Your task to perform on an android device: Mark learning reminder as completed
Image 0: 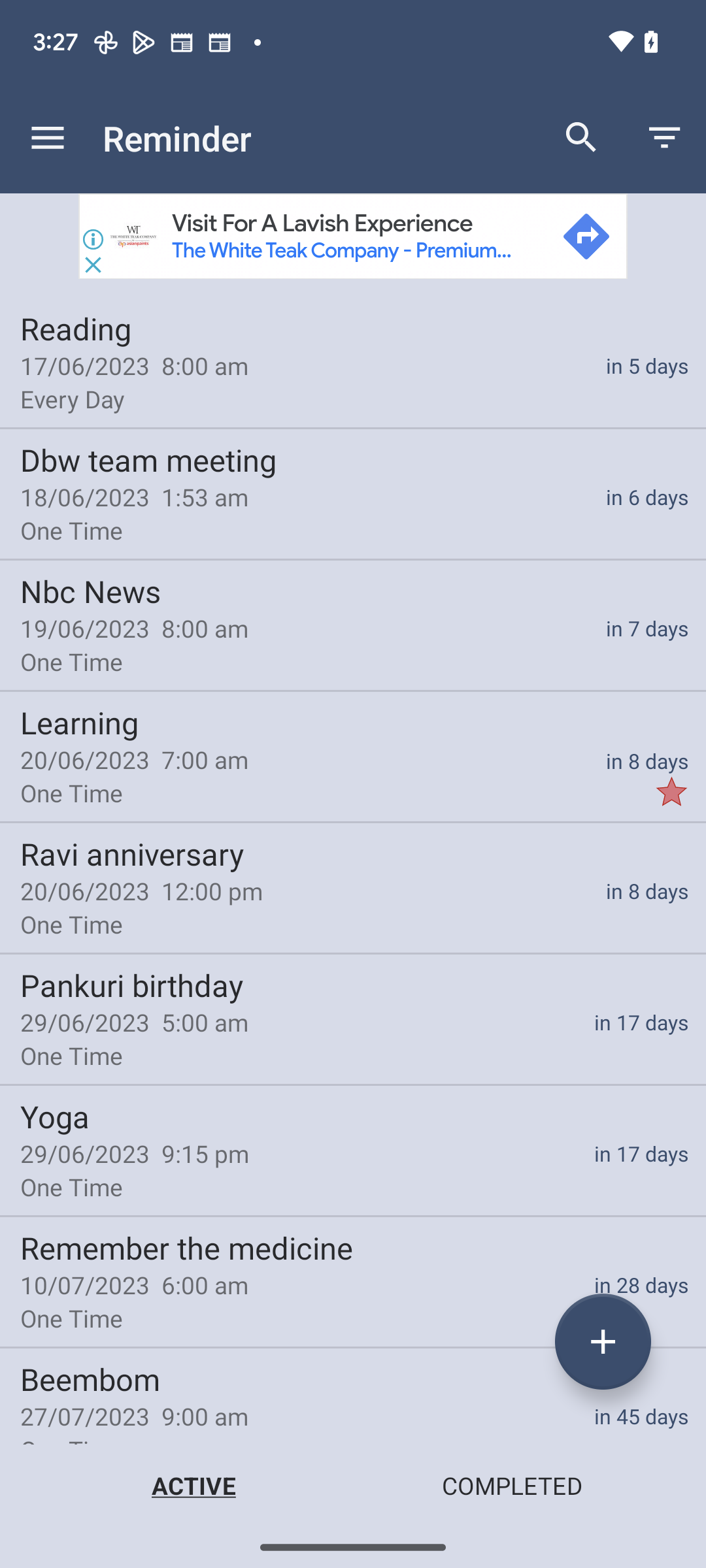
go to the learning reminder 
Step 0: click (353, 755)
Image 1: 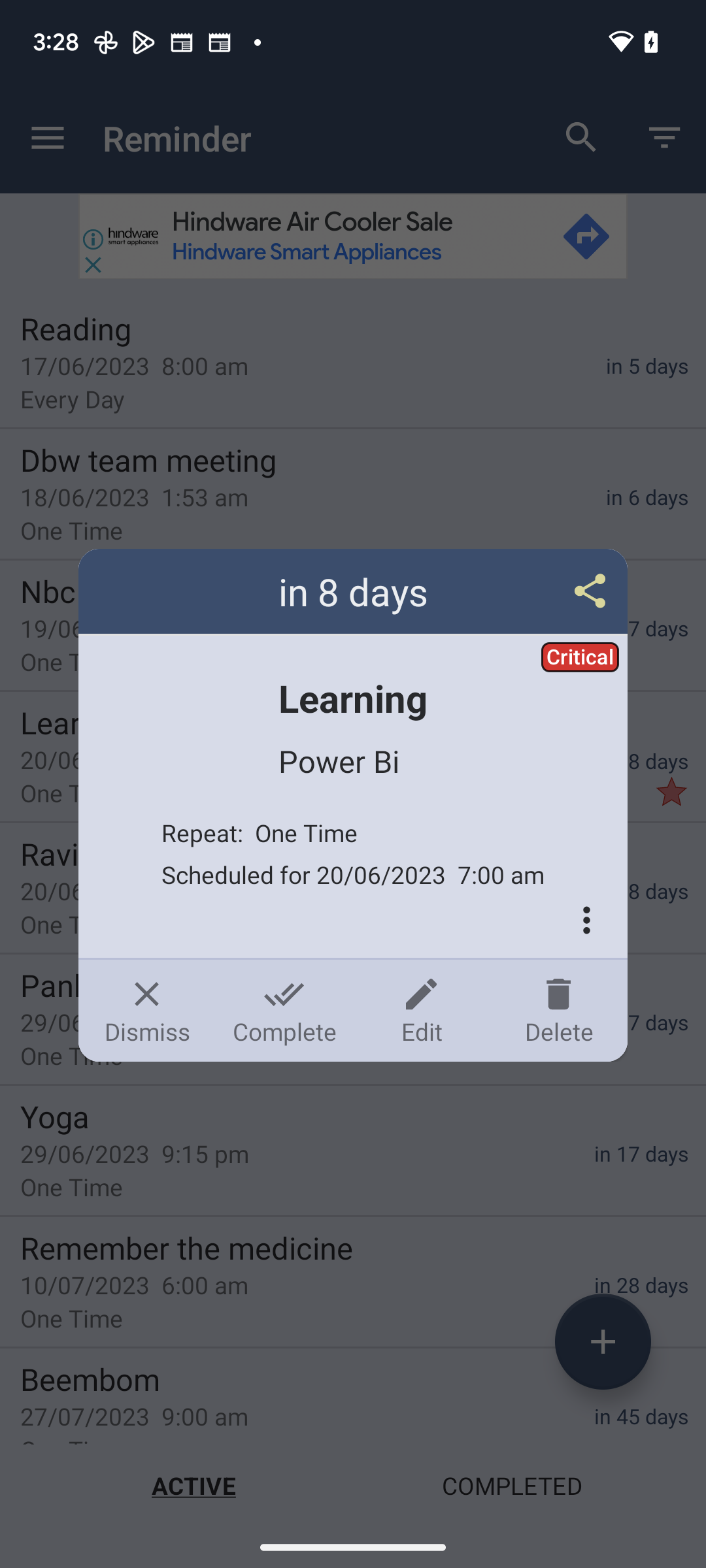
click on the completed icon
Step 1: click (284, 1010)